Your task to perform on an android device: Open the Xodo app and add hello text to the lehe108 pdf 
Image 0: 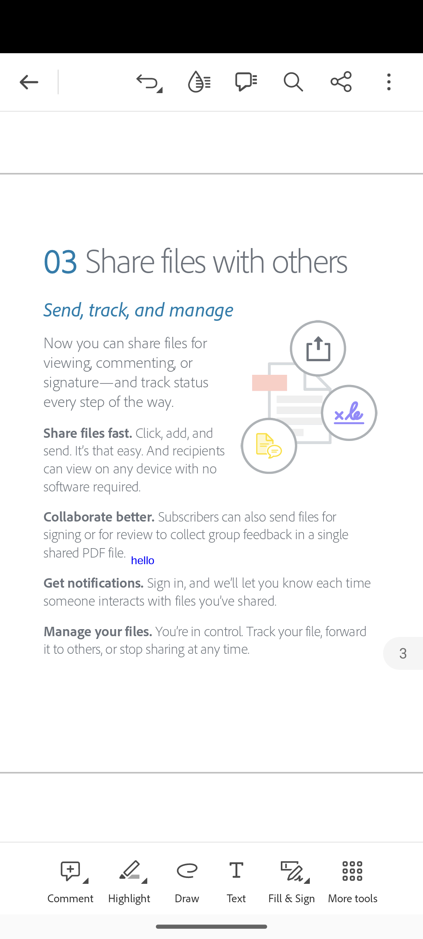
Open the Xodo app
Step 0: open app "Xodo"
Image 1: 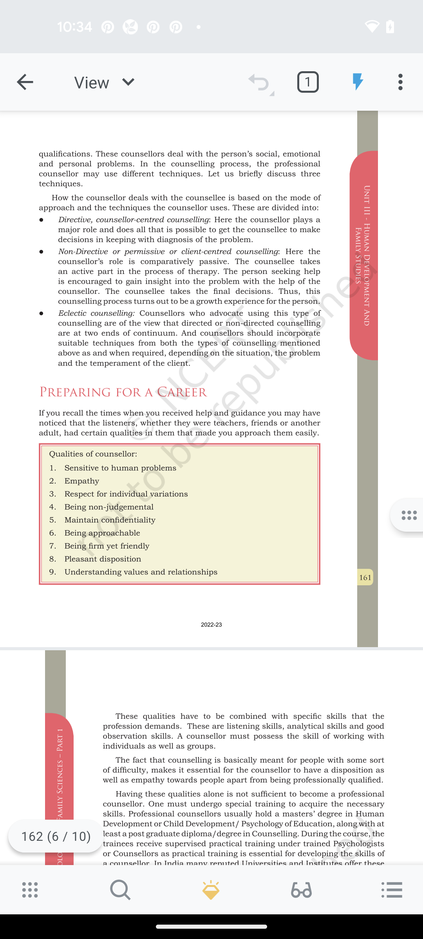
Click on view drop down
Step 1: click (128, 81)
Image 2: 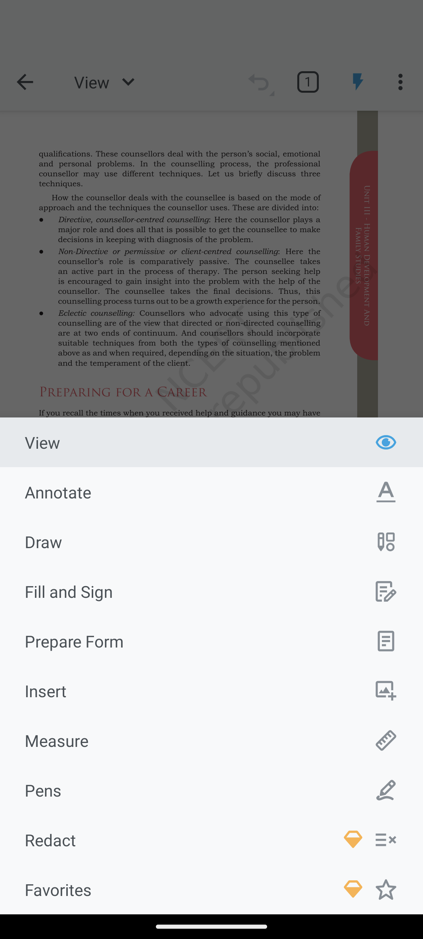
click on annotate
Step 2: click (211, 492)
Image 3: 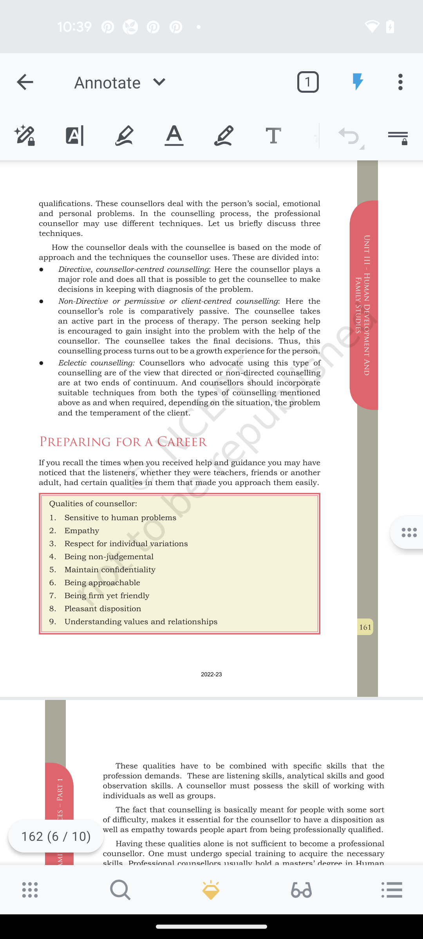
click on Text icon
Step 3: click (273, 135)
Image 5: 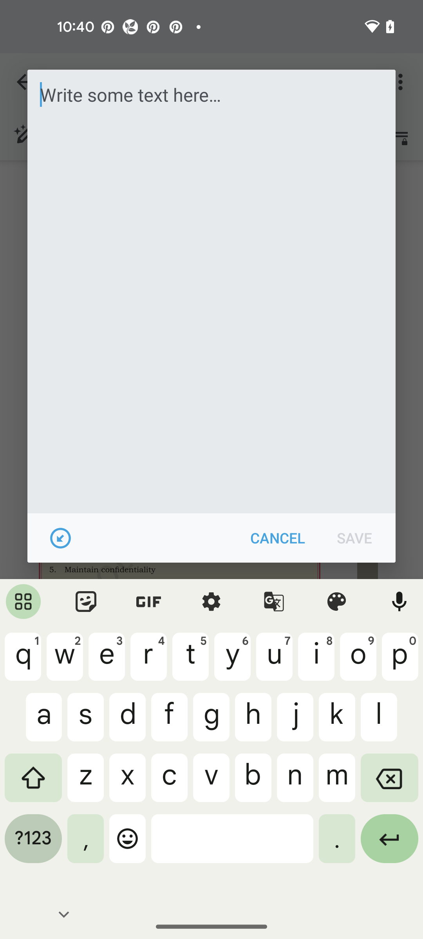
enter text Hello
Step 5: type "Hello"
Image 6: 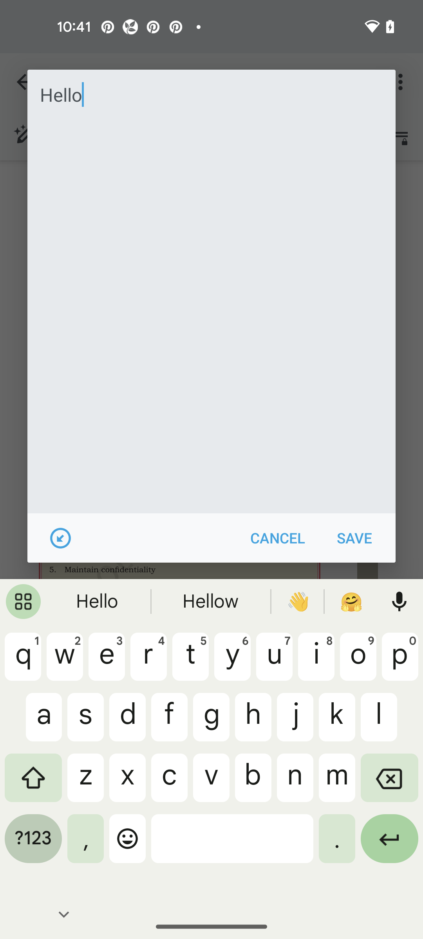
click on save button
Step 6: click (354, 538)